Your task to perform on an android device: Open the event of Holi and see the details about this event.
Image 0: 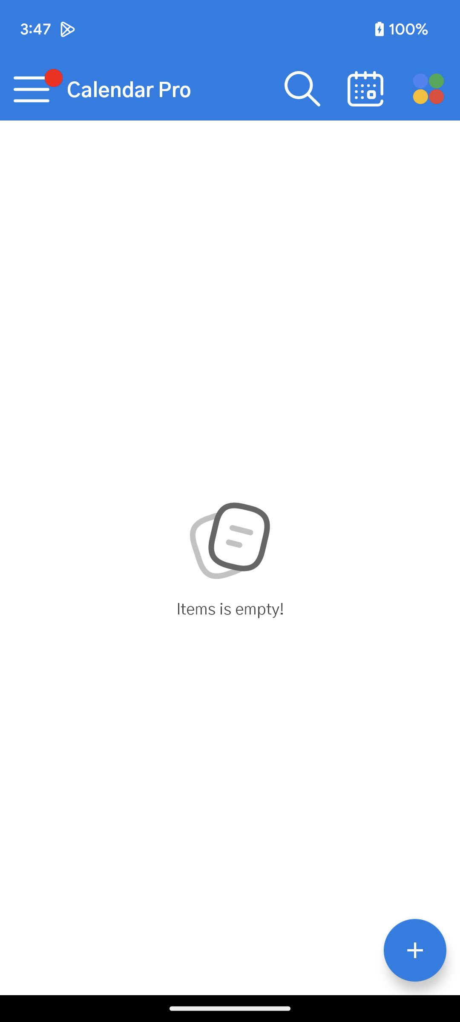
Go back to the previous page
Step 0: press back button
Image 1: 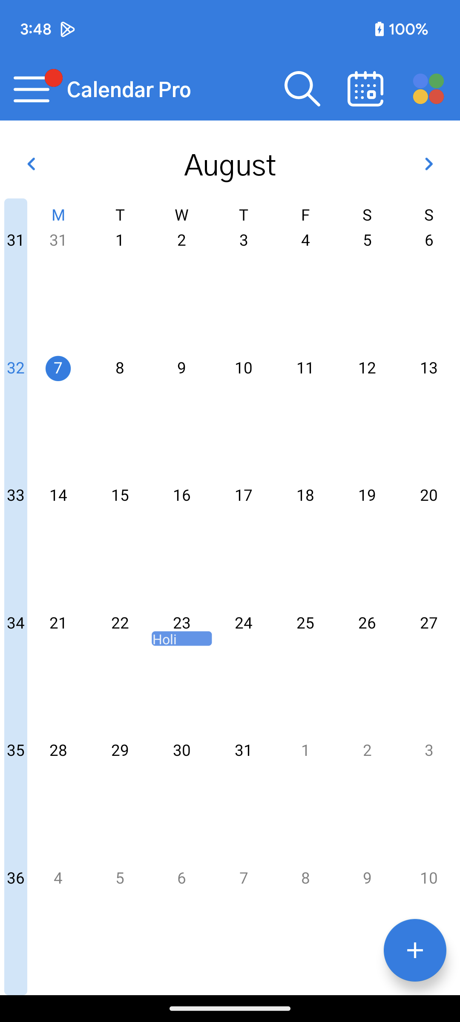
Click on the Holi to view the event
Step 1: click (181, 676)
Image 2: 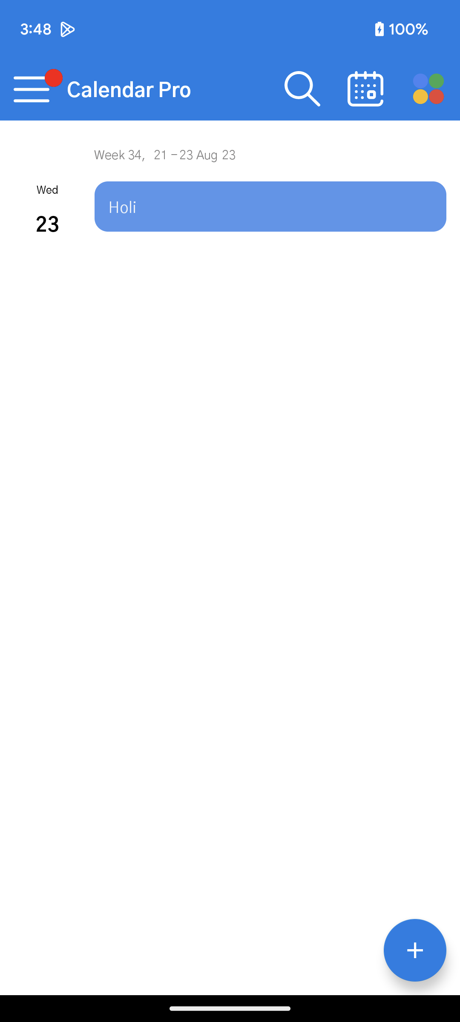
Click on the Holi to open the event
Step 2: click (270, 207)